Your task to perform on an android device: I have not eaten yogurt for a long time, I want to eat yogurt, so search for yogurt for me in the Grocery section of the Amazon app.
Image 0: 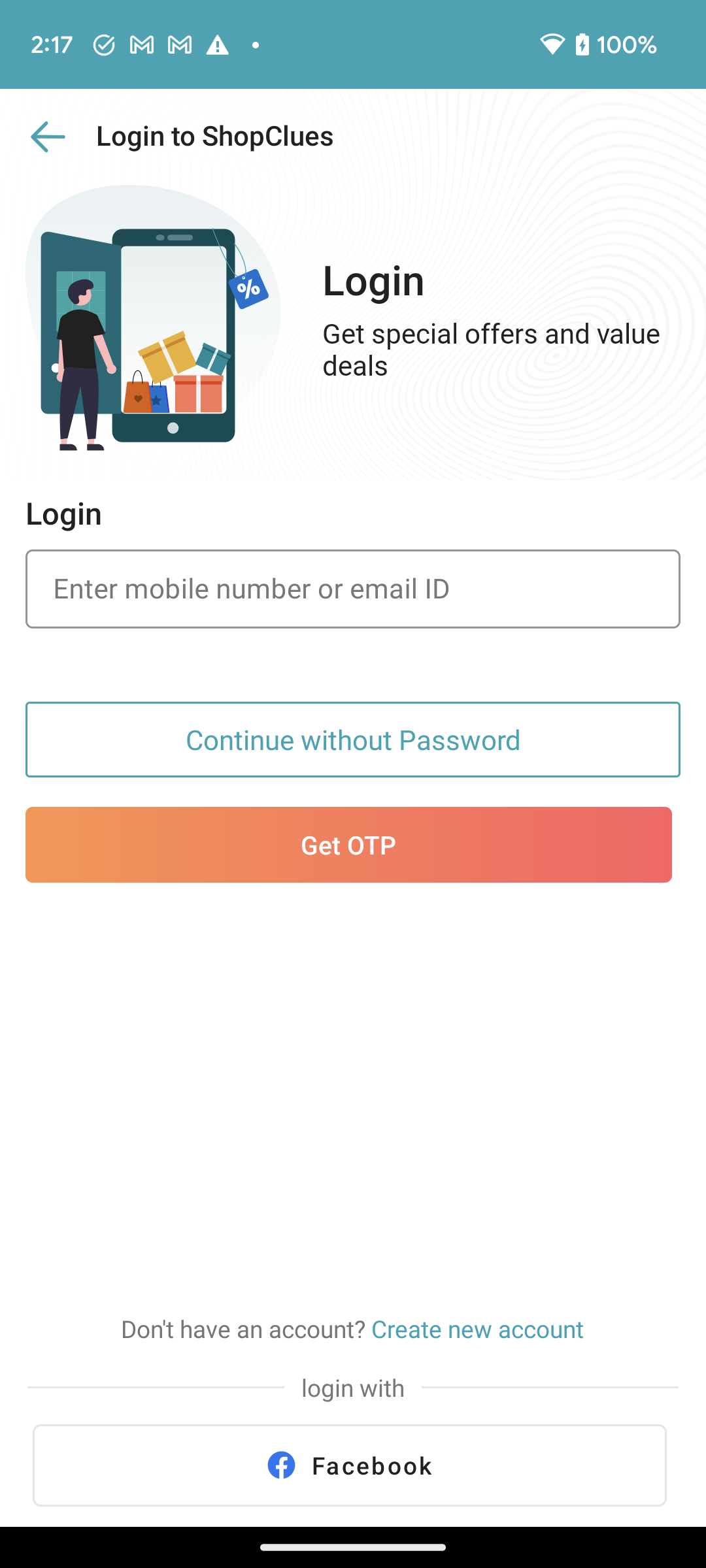
Open the Amazon app.
Step 0: open app "Amazon"
Image 1: 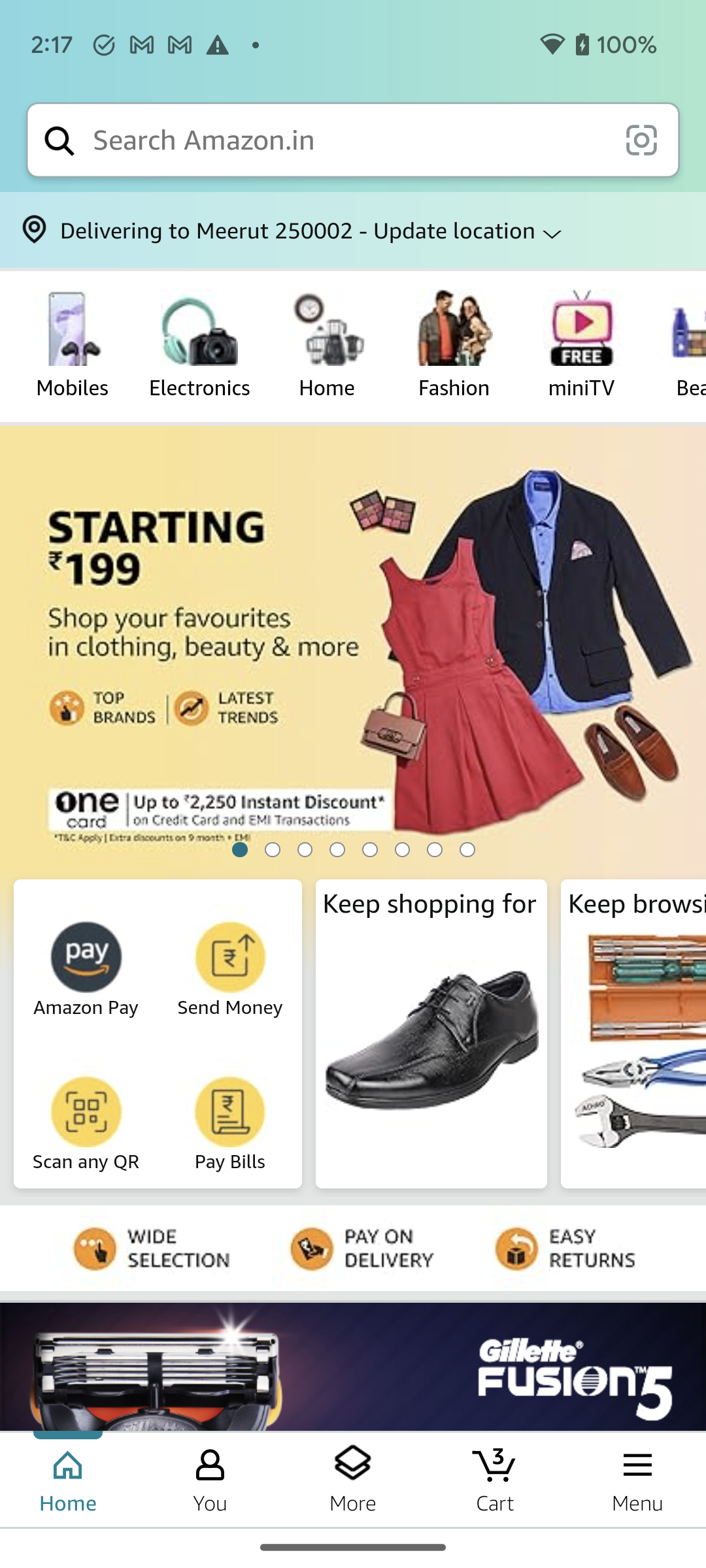
Swipe left on the menu bar to view the grocery section.
Step 1: scroll right
Image 2: 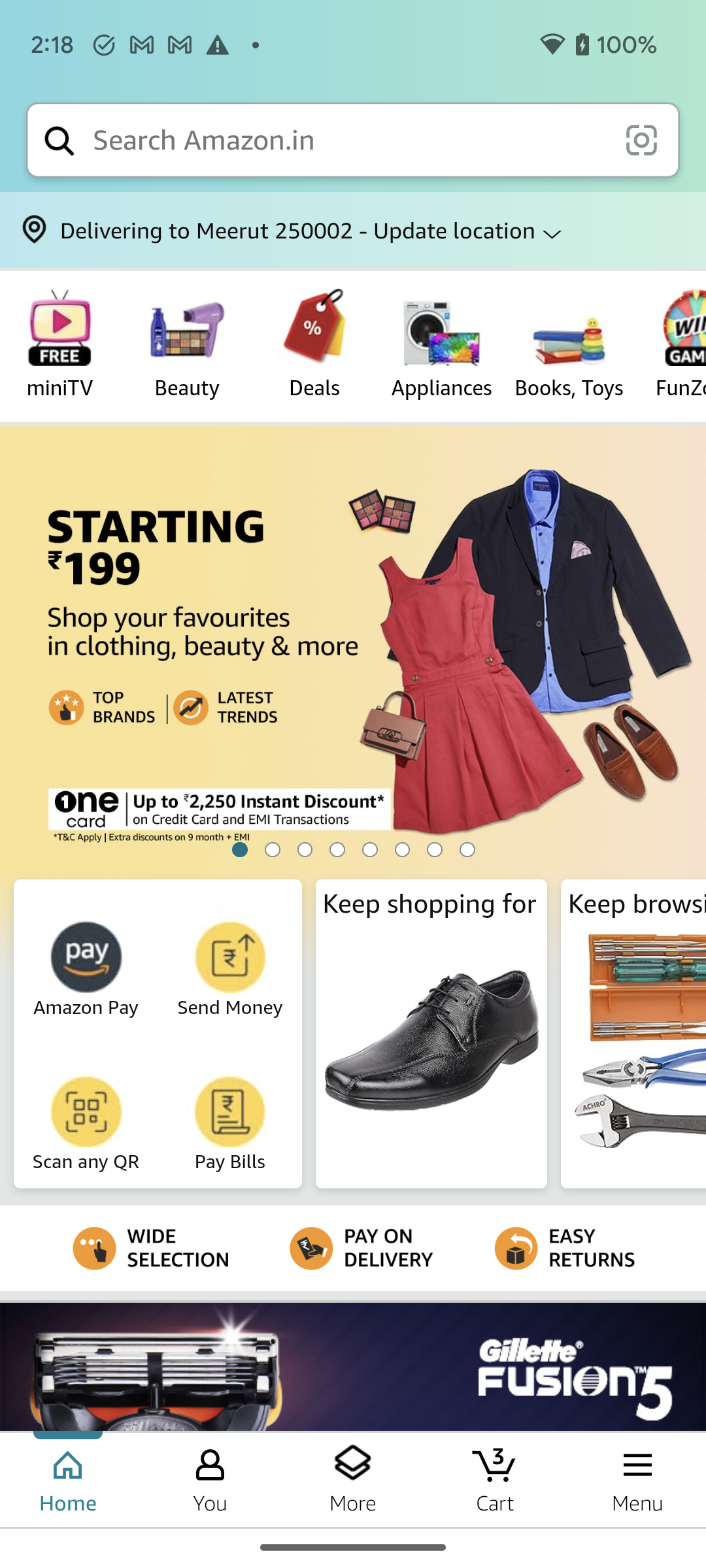
Swipe left on the menu bar to view the grocery section.
Step 2: scroll right
Image 3: 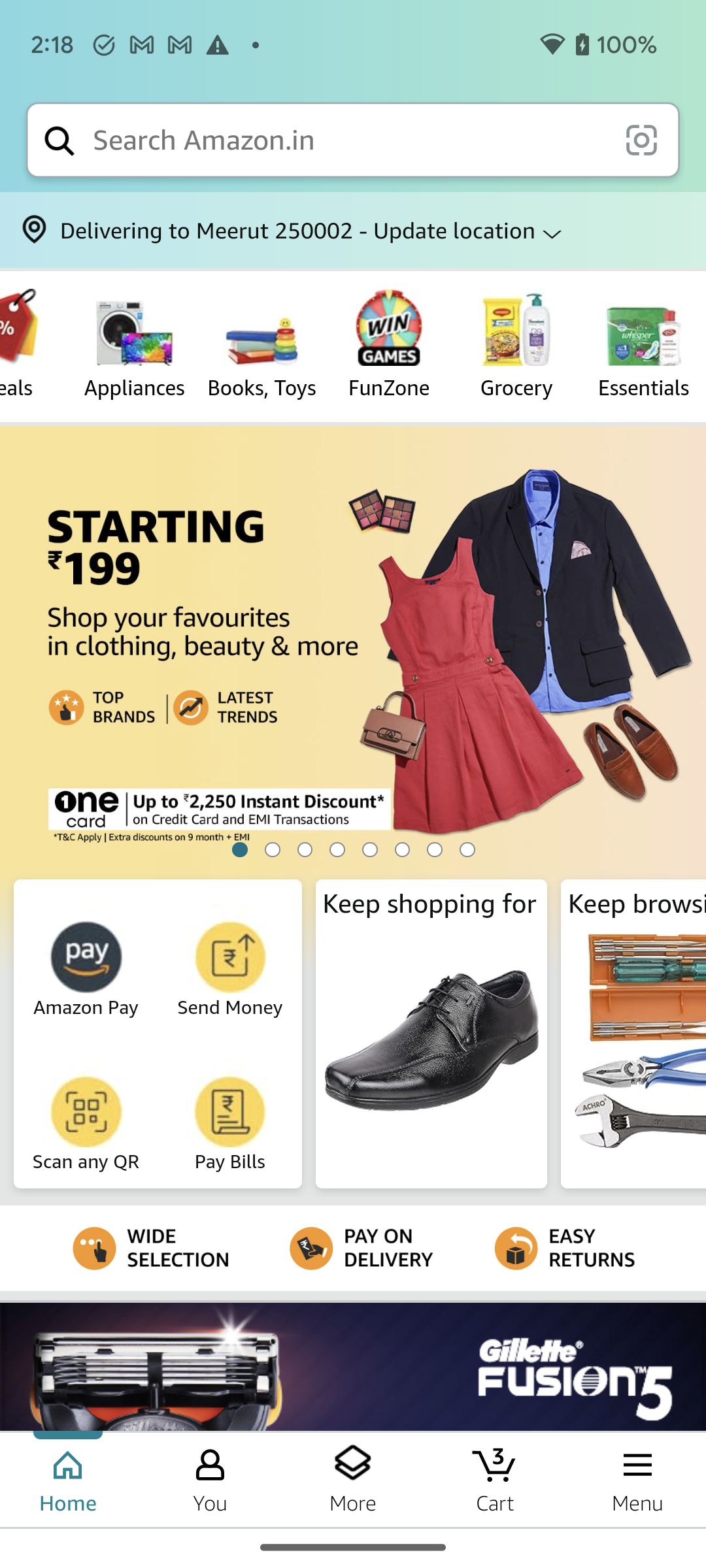
Click on the Grocery section.
Step 3: click (516, 327)
Image 4: 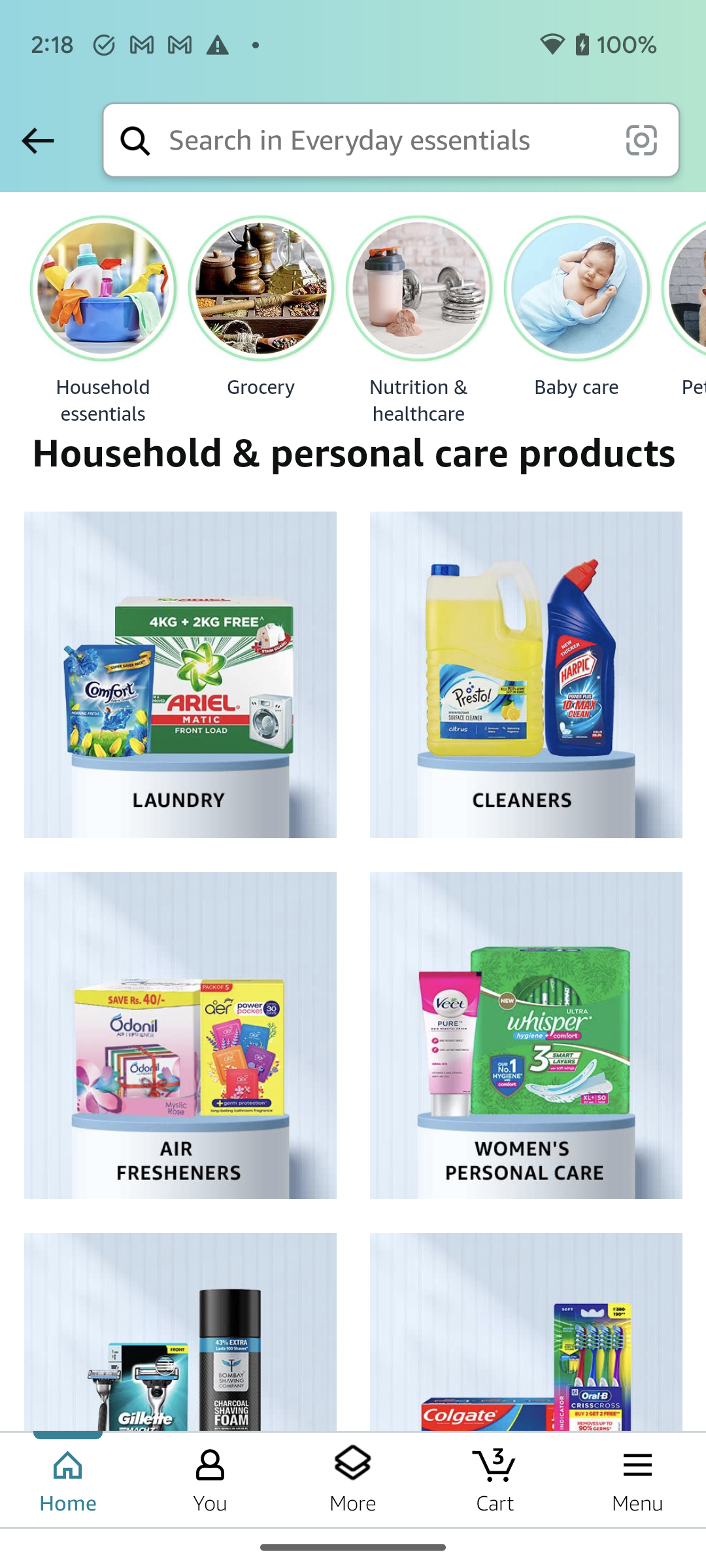
Click on the search bar at the top of the screen to search for the yogurt.
Step 4: click (386, 140)
Image 5: 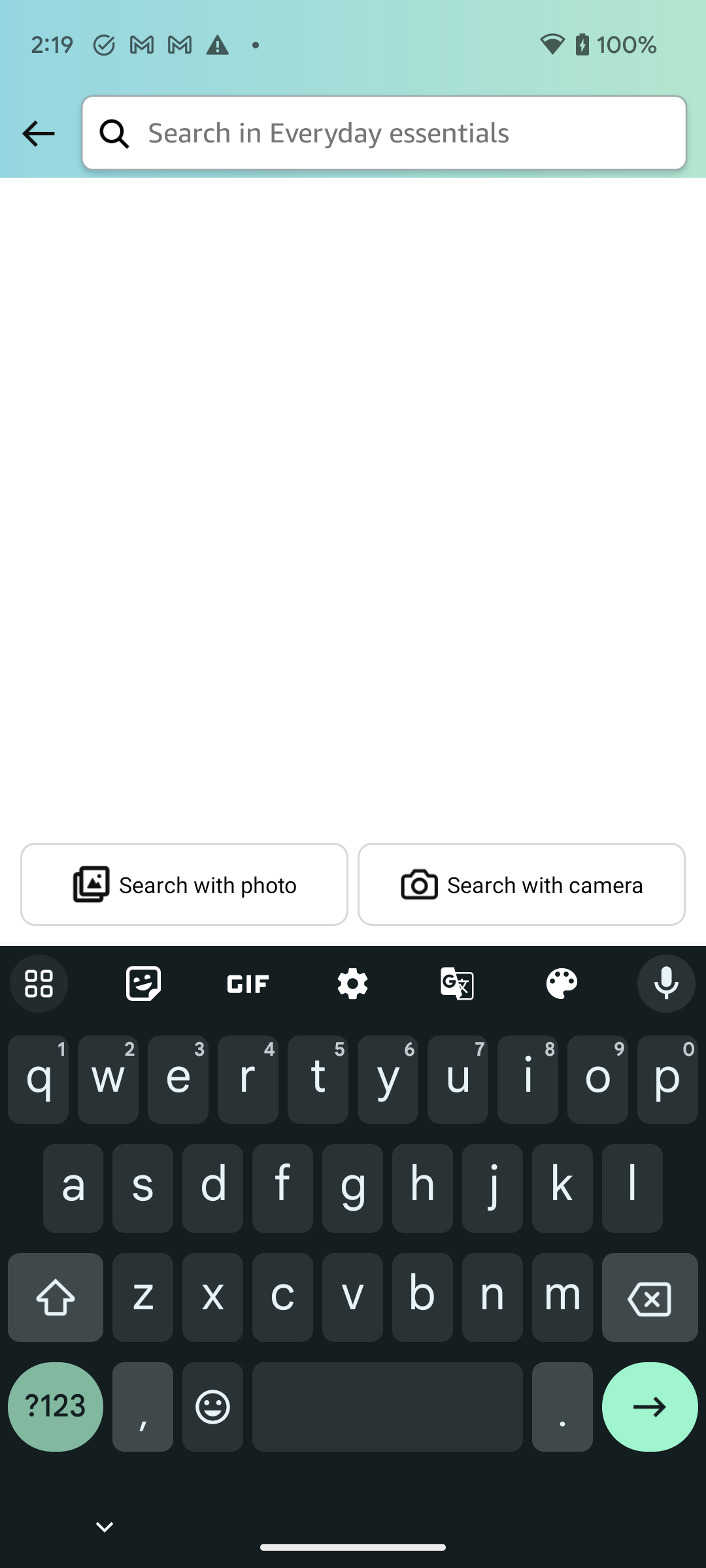
Type Yogurt in the search bar.
Step 5: type "Yogurt"
Image 6: 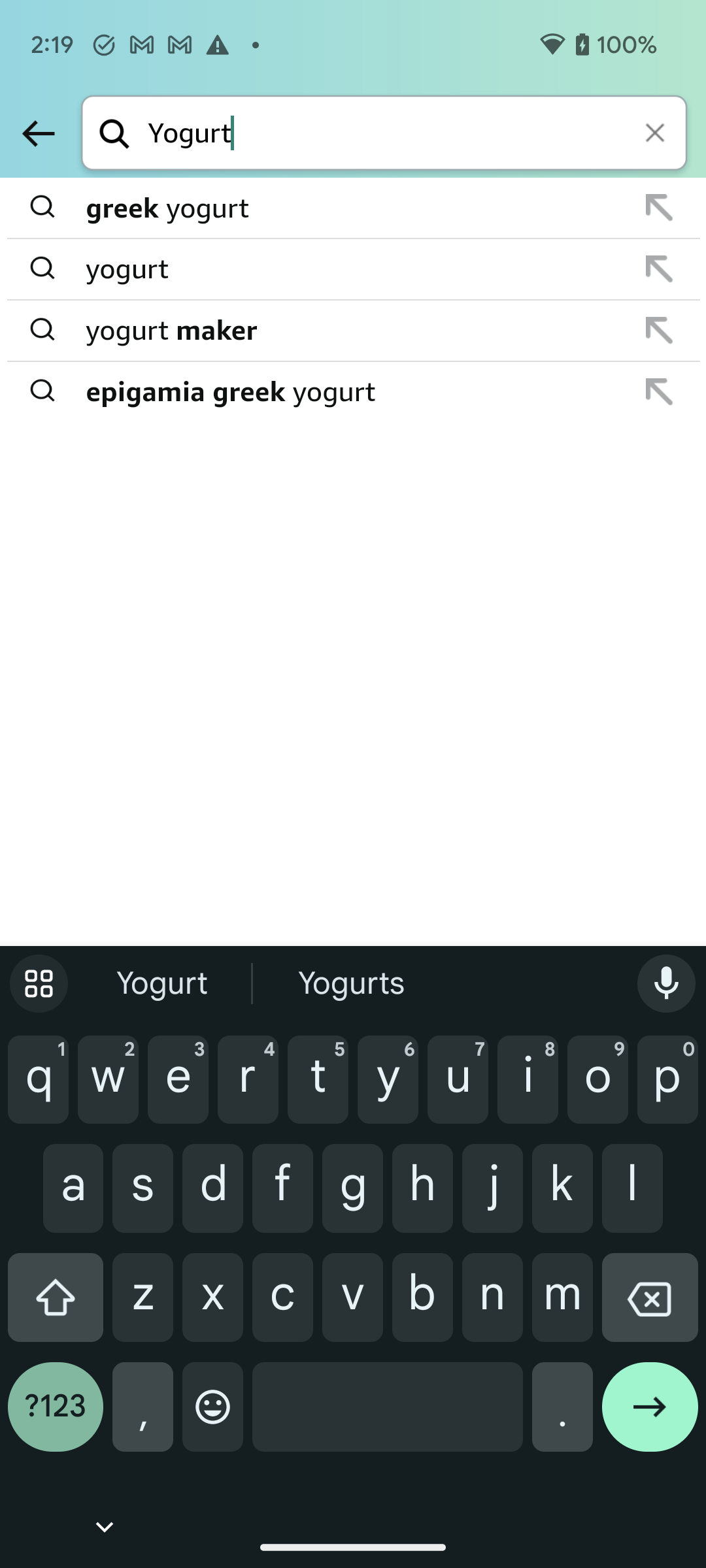
Click on the right arrow button at the bottom right corner of the screen to view the search result.
Step 6: click (650, 1417)
Image 7: 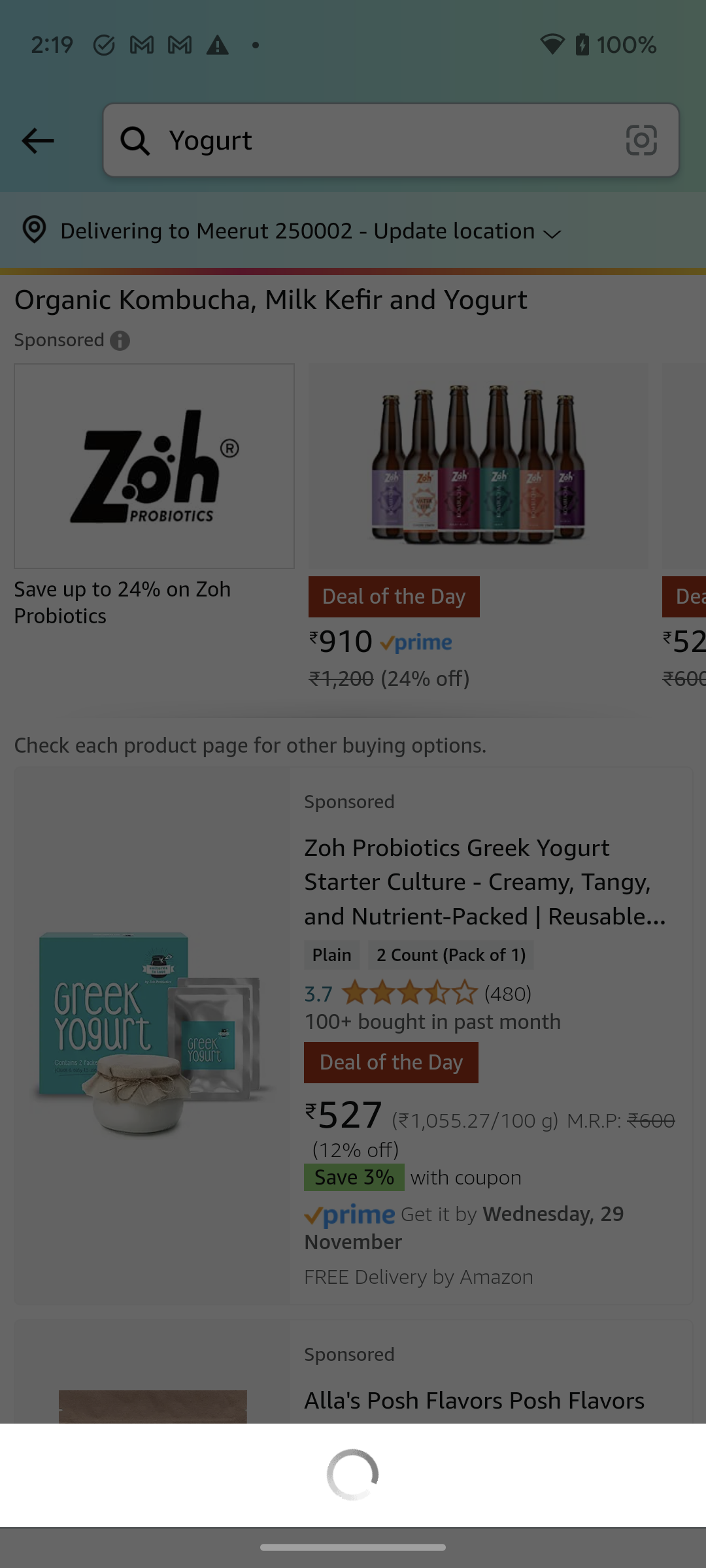
Click on the right arrow button at the bottom right corner of the screen to view the search result.
Step 7: wait